Your task to perform on an android device: I want to read the "Wolf Hall" book as it seems fantastic from the cover.
Image 0: 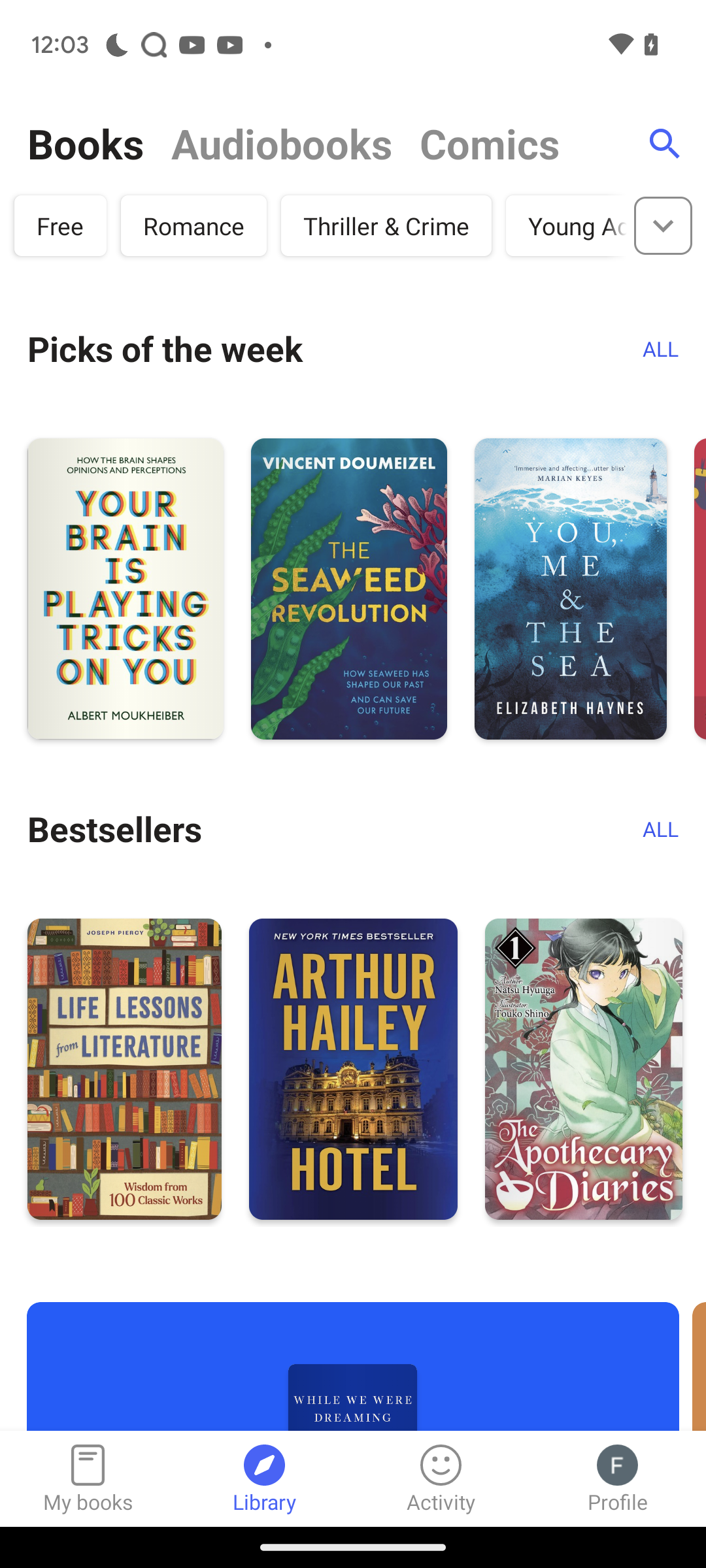
Click on the search icon at the top right of the screen
Step 0: click (664, 144)
Image 1: 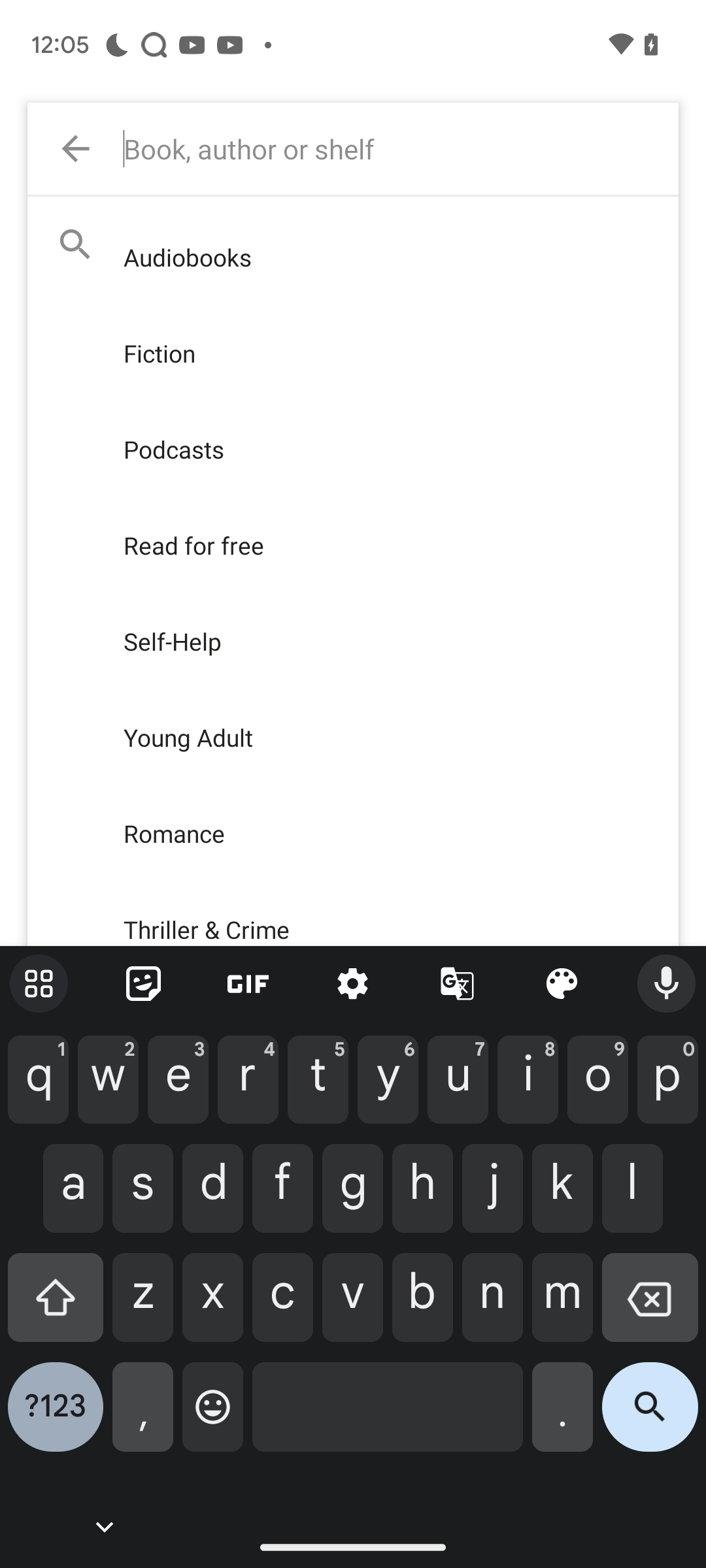
Enter Wolf Hall in the textbox
Step 1: type "Wolf hall"
Image 3: 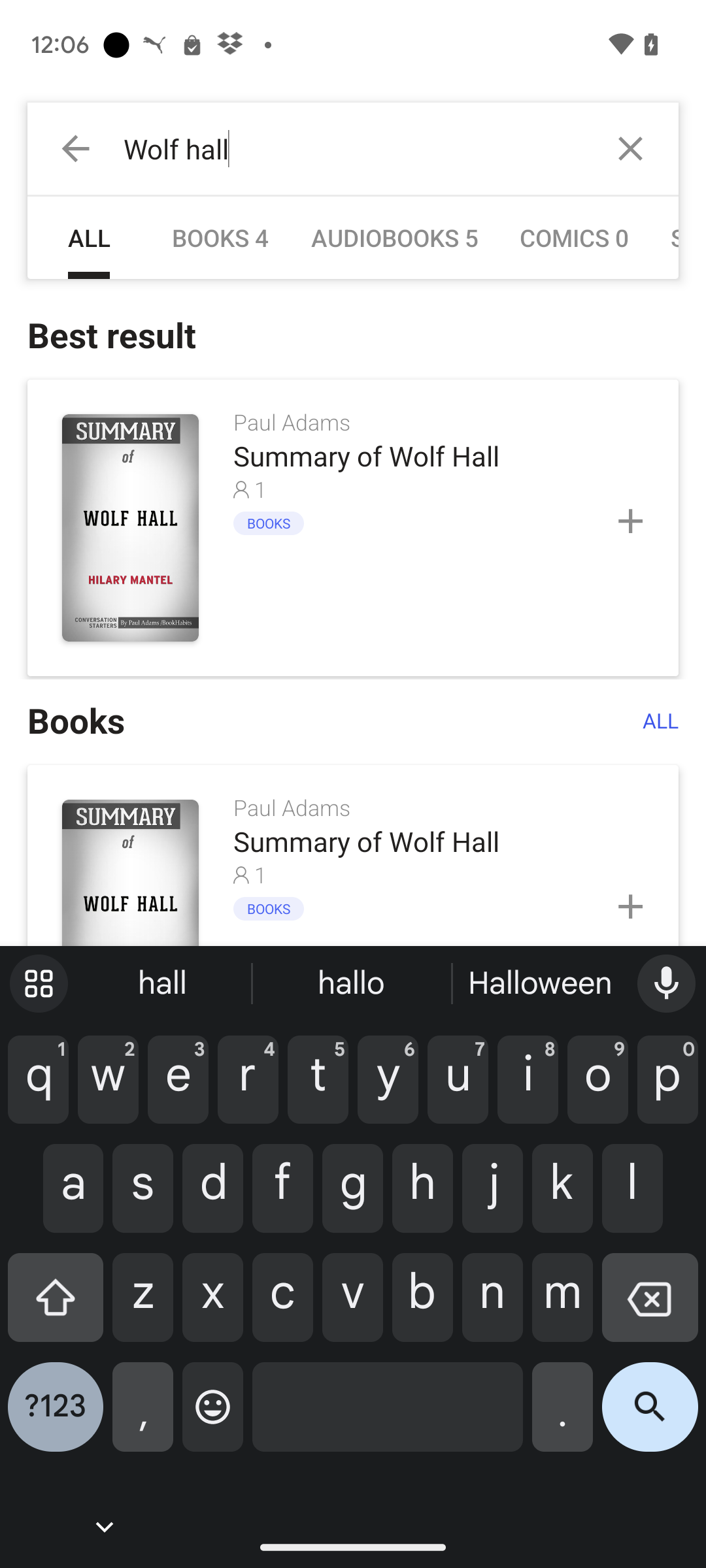
Click on the first search result
Step 3: click (130, 528)
Image 4: 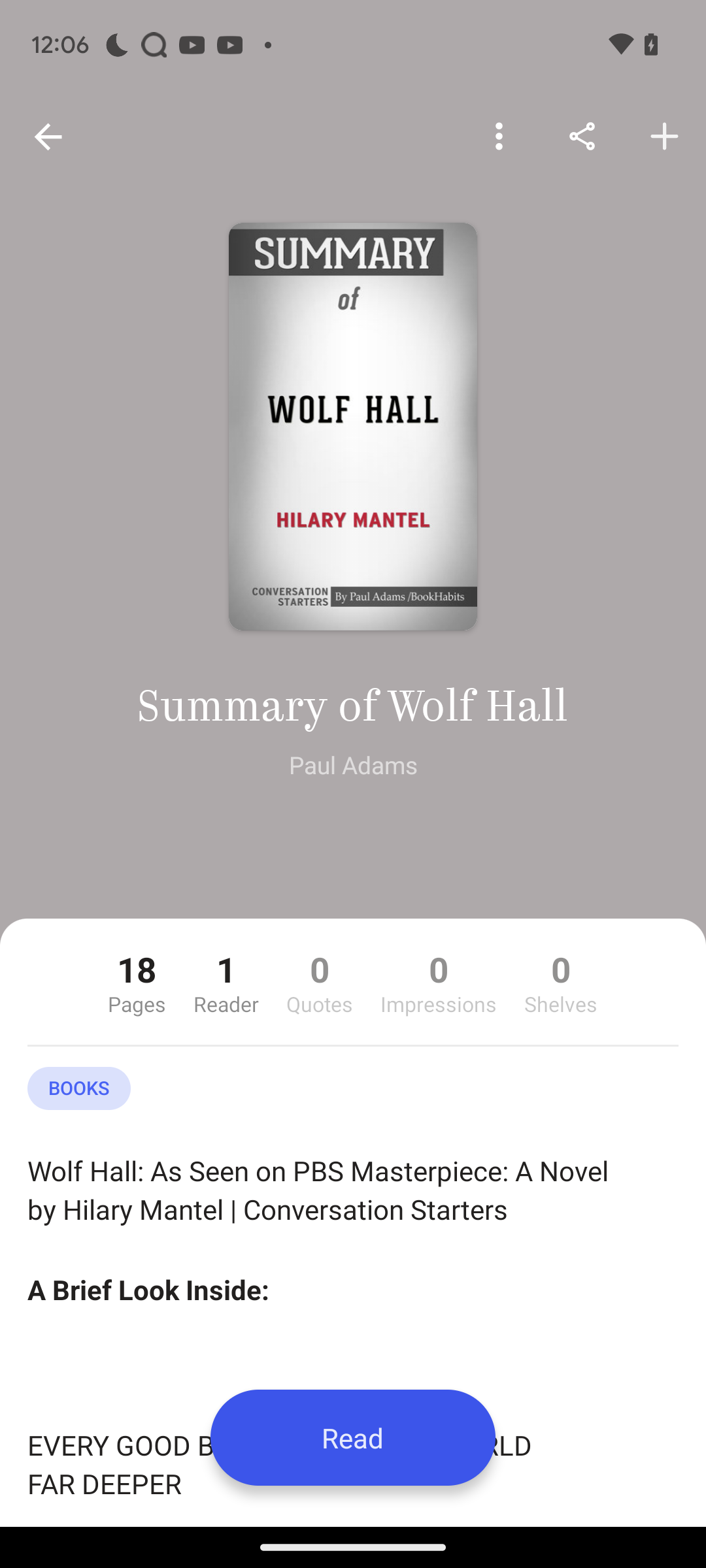
Click on Read button
Step 4: click (352, 1437)
Image 5: 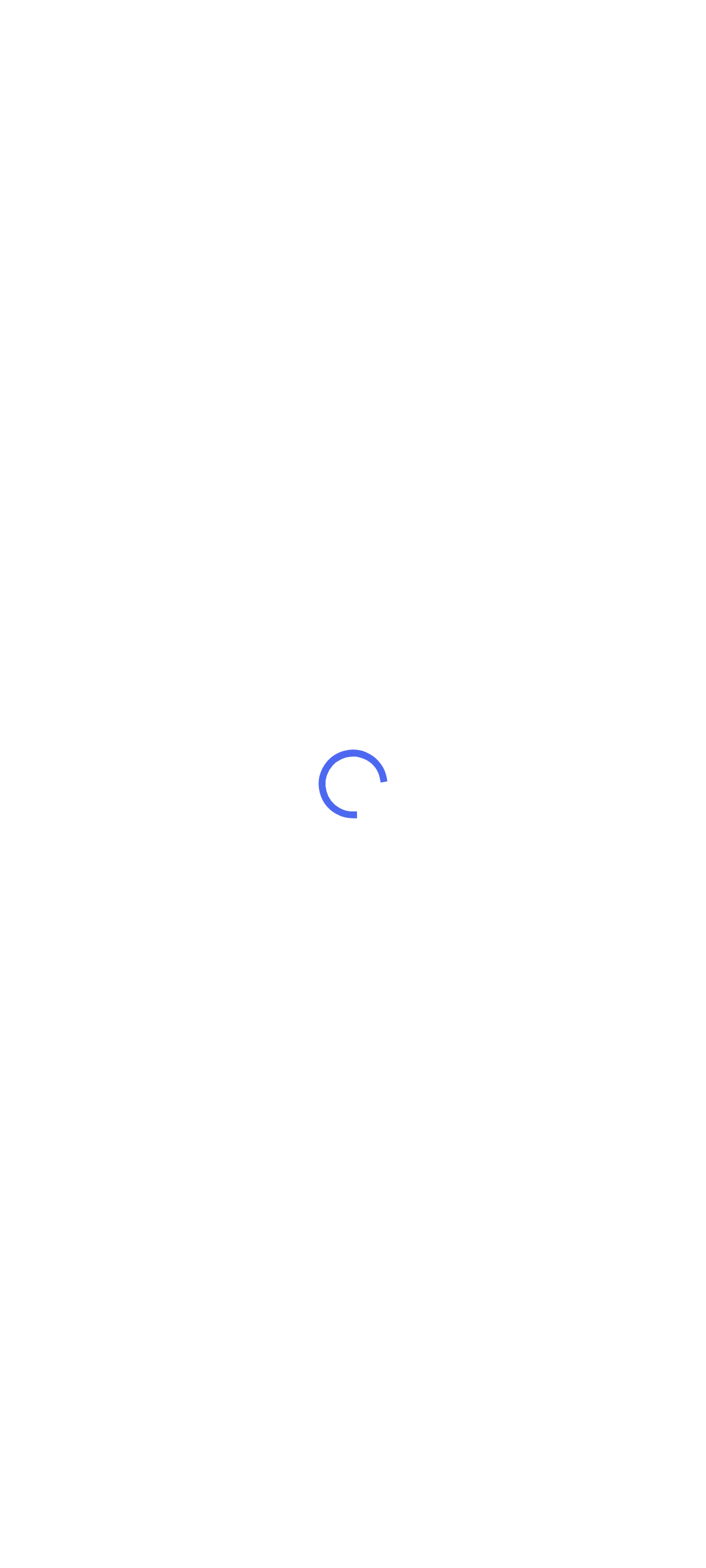
Click on Read button
Step 5: wait